Your task to perform on an android device: In the Amazon app, I want to search for mattresses in the Home & Furniture section because I need them for my room.
Image 0: 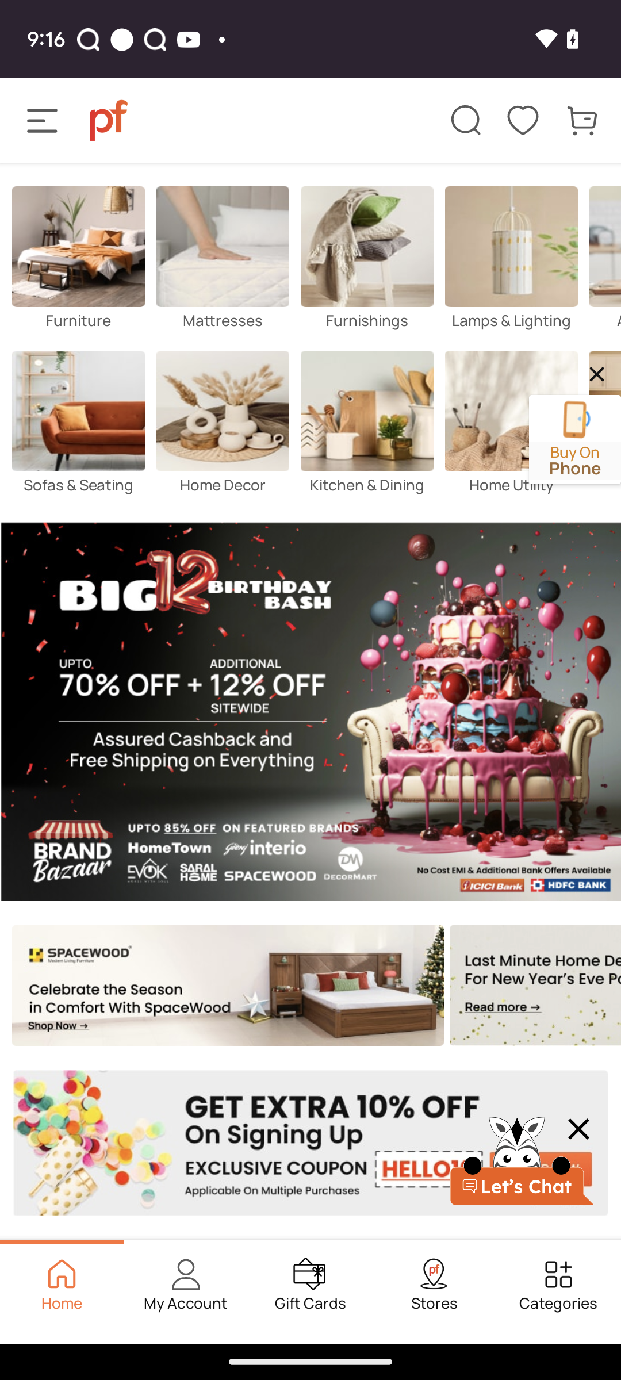
Open amazon app
Step 0: open app "Amazon"
Image 1: 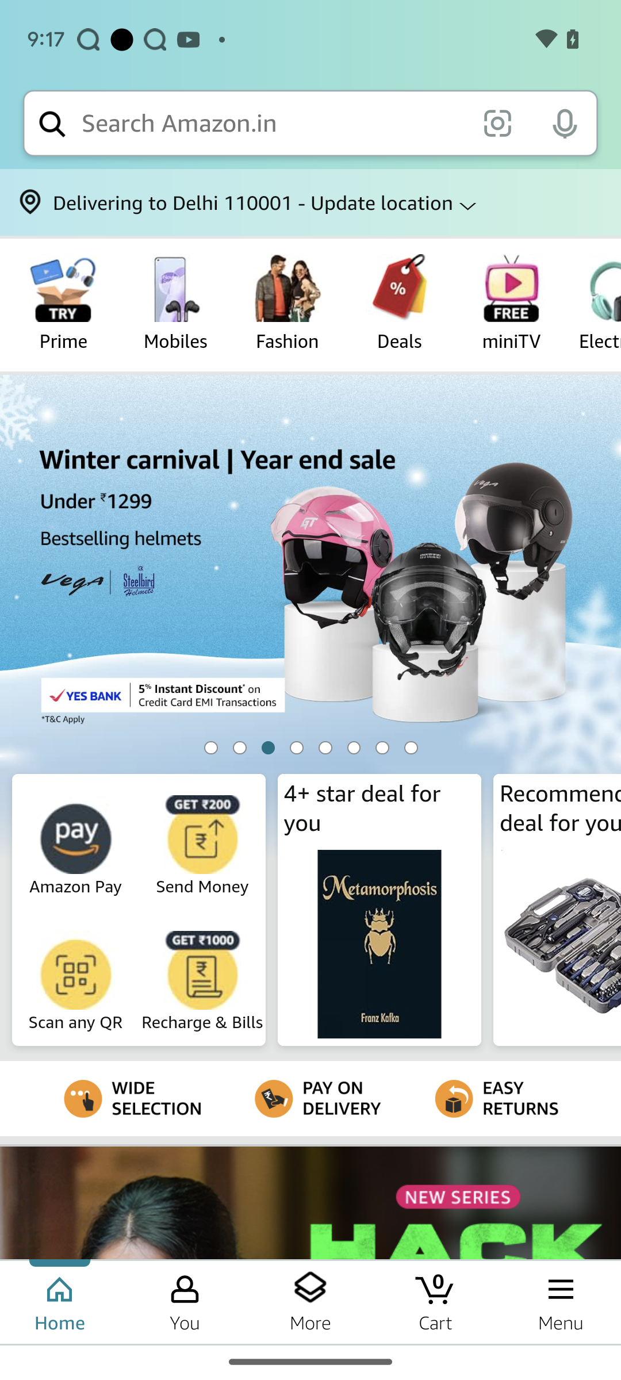
Click on the search bar at the top of the screen
Step 1: click (273, 123)
Image 2: 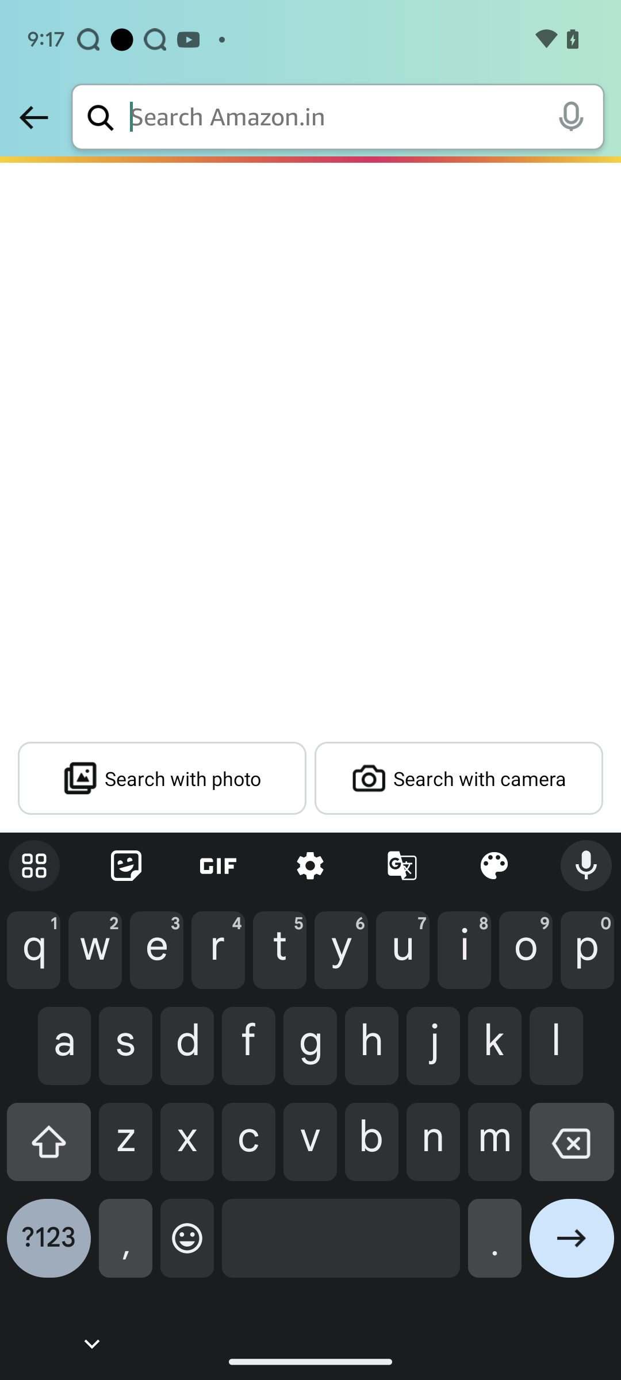
Enter mattresses in the search box
Step 2: type "Mattresses"
Image 3: 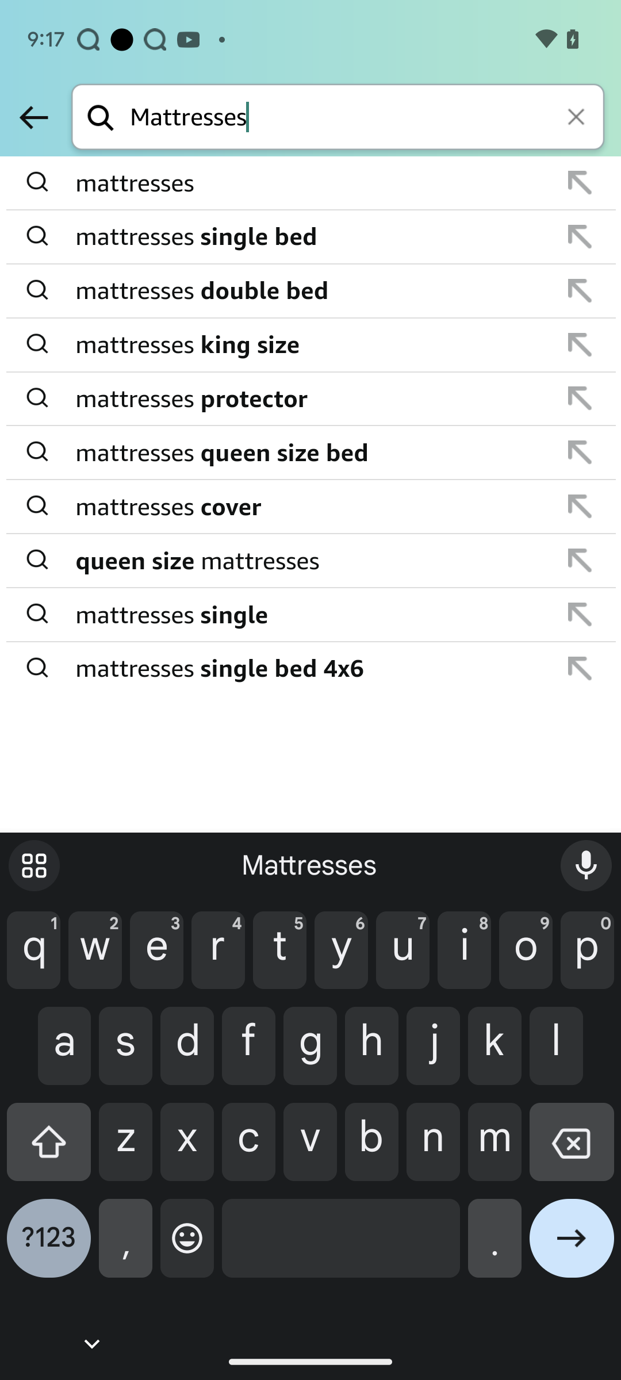
click on the first search result
Step 3: click (312, 183)
Image 4: 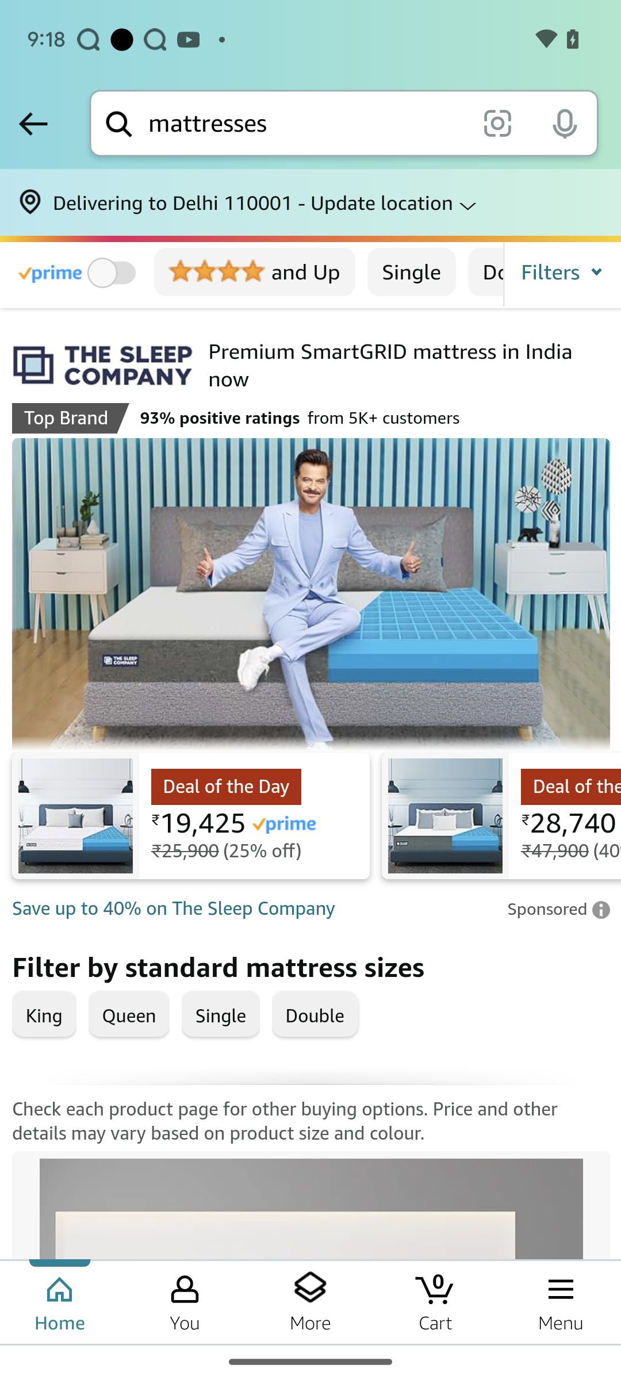
click on the first search result
Step 4: wait